Your task to perform on an android device: I want to check the Amazon app to see what people are saying about the Whirlpool 240 L frost-free triple-door products.
Image 0: 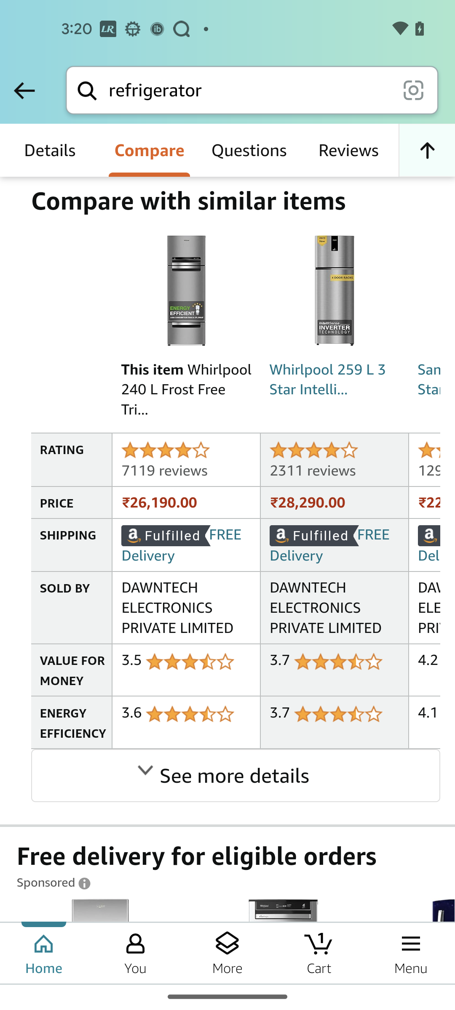
Click on the Reviews option
Step 0: click (348, 150)
Image 1: 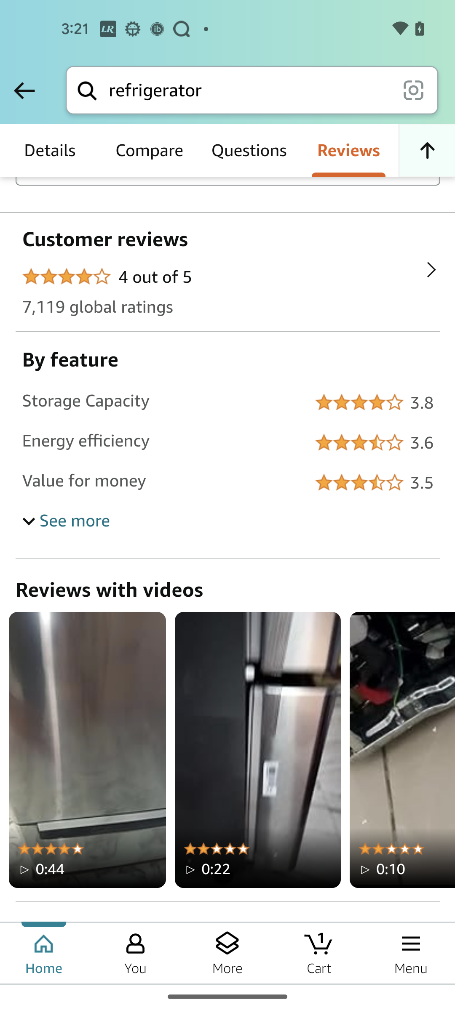
Click on the Customer reviews
Step 1: click (214, 238)
Image 2: 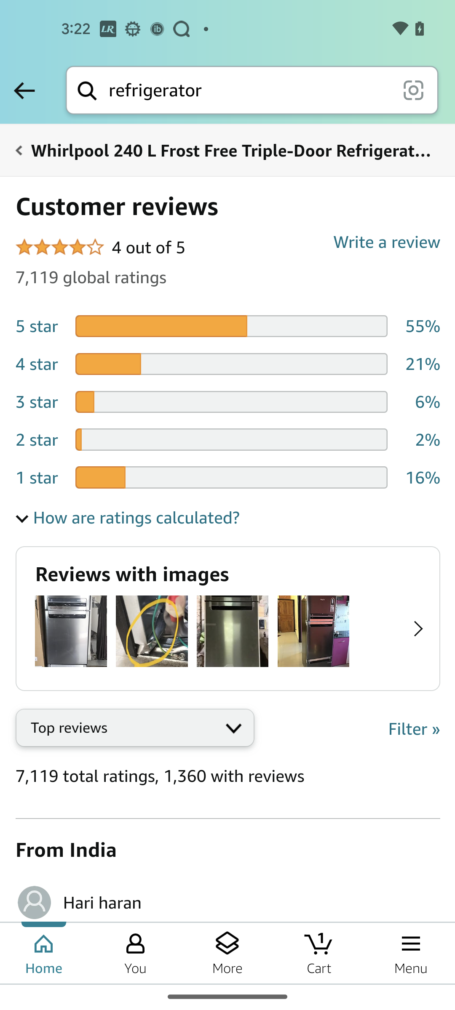
Swipe up to view more reviews
Step 2: scroll down